Your task to perform on an android device: I want to review the specifics of the YMCA event because I have one coming up soon. To do so, I'll open the YMCA file in the Google Files app.
Image 0: 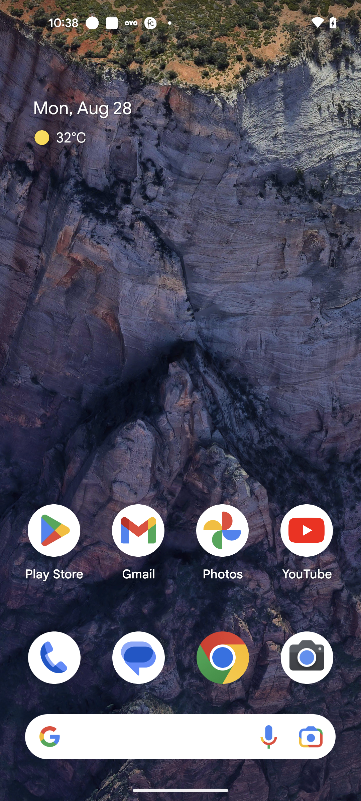
Open google files app
Step 0: open app "Files by Google"
Image 2: 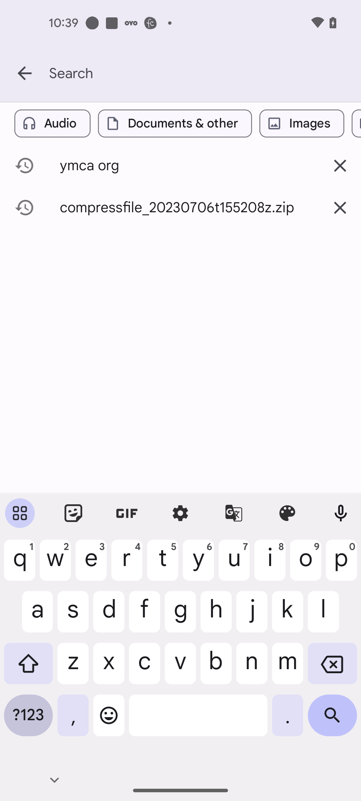
Search for YMCA Org.
Step 2: type "YMCA Org."
Image 3: 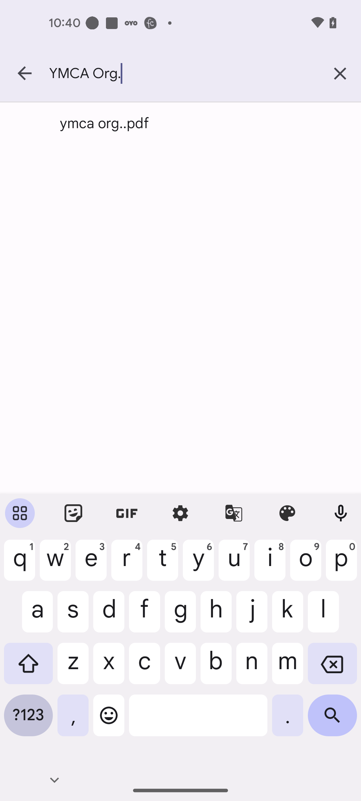
Click on the first Search result
Step 3: click (189, 123)